Your task to perform on an android device: On the ASOS app Save the Pull & Bear petite high-rise mom jeans in black to my wishlist.
Image 0: 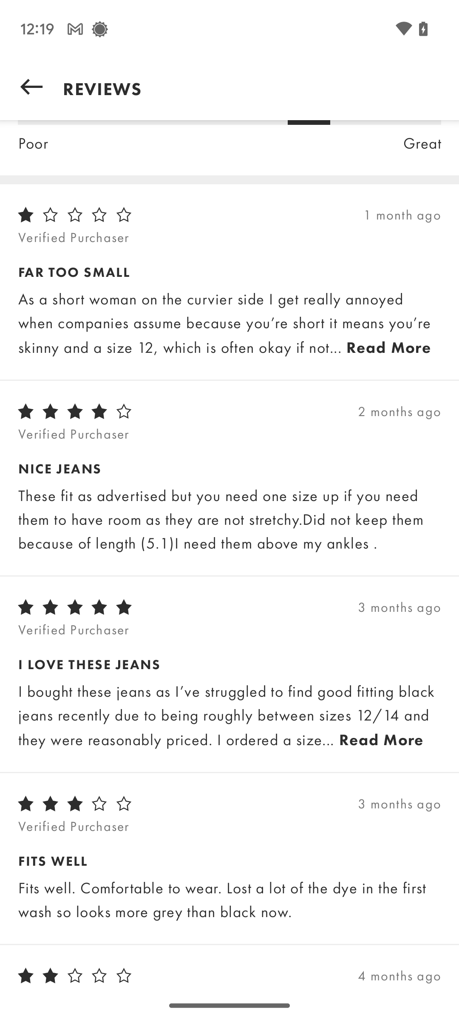
Go back to product screen.
Step 0: press back button
Image 1: 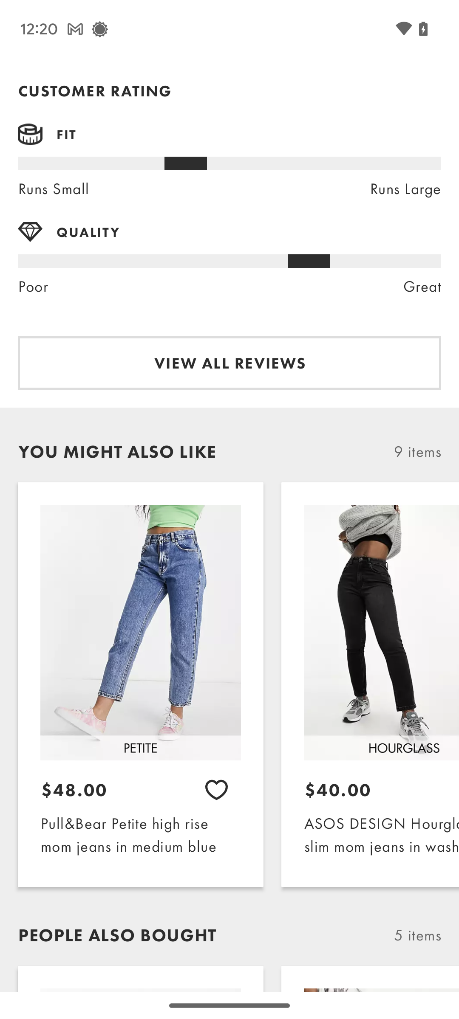
Scroll down until you find the heart icon.
Step 1: scroll up
Image 2: 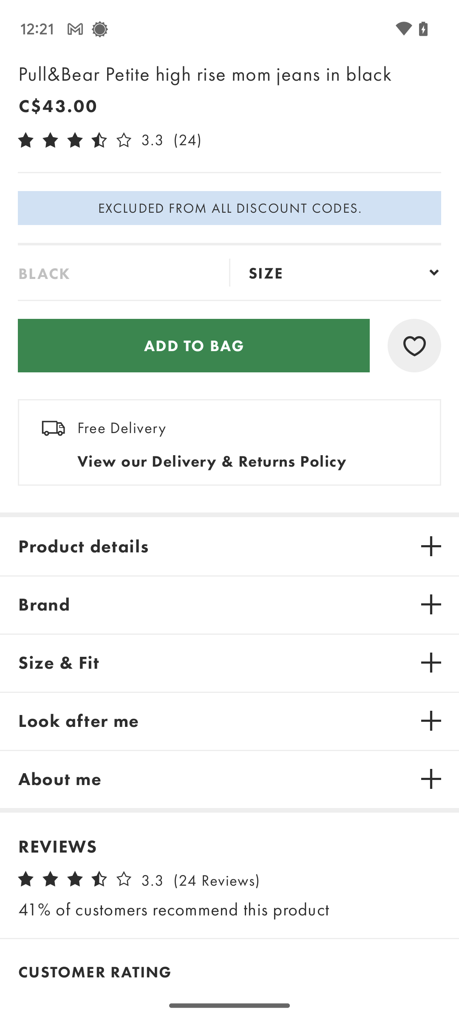
Click on the heart icon at the right side of the screen.
Step 2: click (414, 346)